Your task to perform on an android device: My wife tore my favorite blue shirt while washing the clothes, and now I want to buy a new navy blue shirt for me, so search for the navy blue shirt in L size in the Temu app.
Image 0: 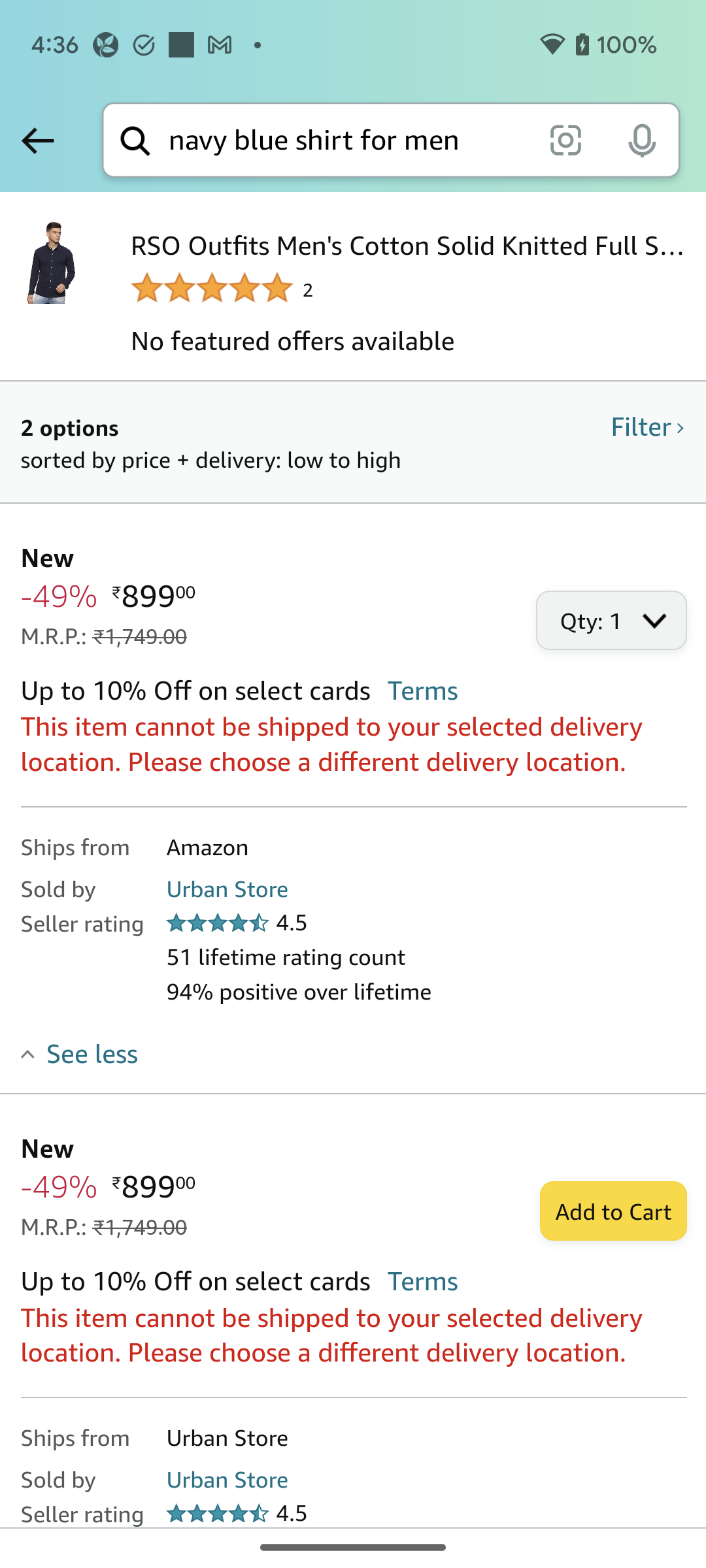
Open the Temu app.
Step 0: open app "Temu"
Image 1: 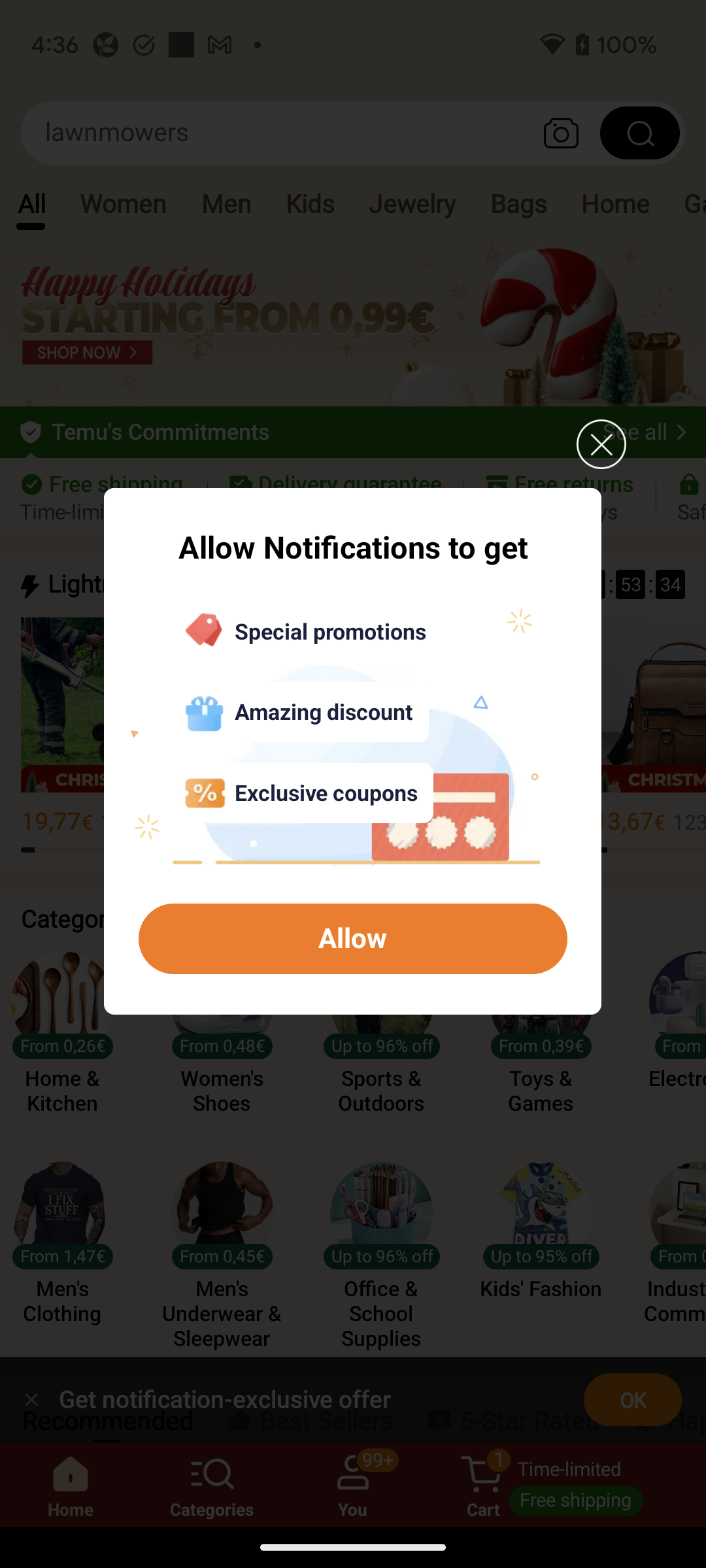
Open the Temu app.
Step 1: wait
Image 2: 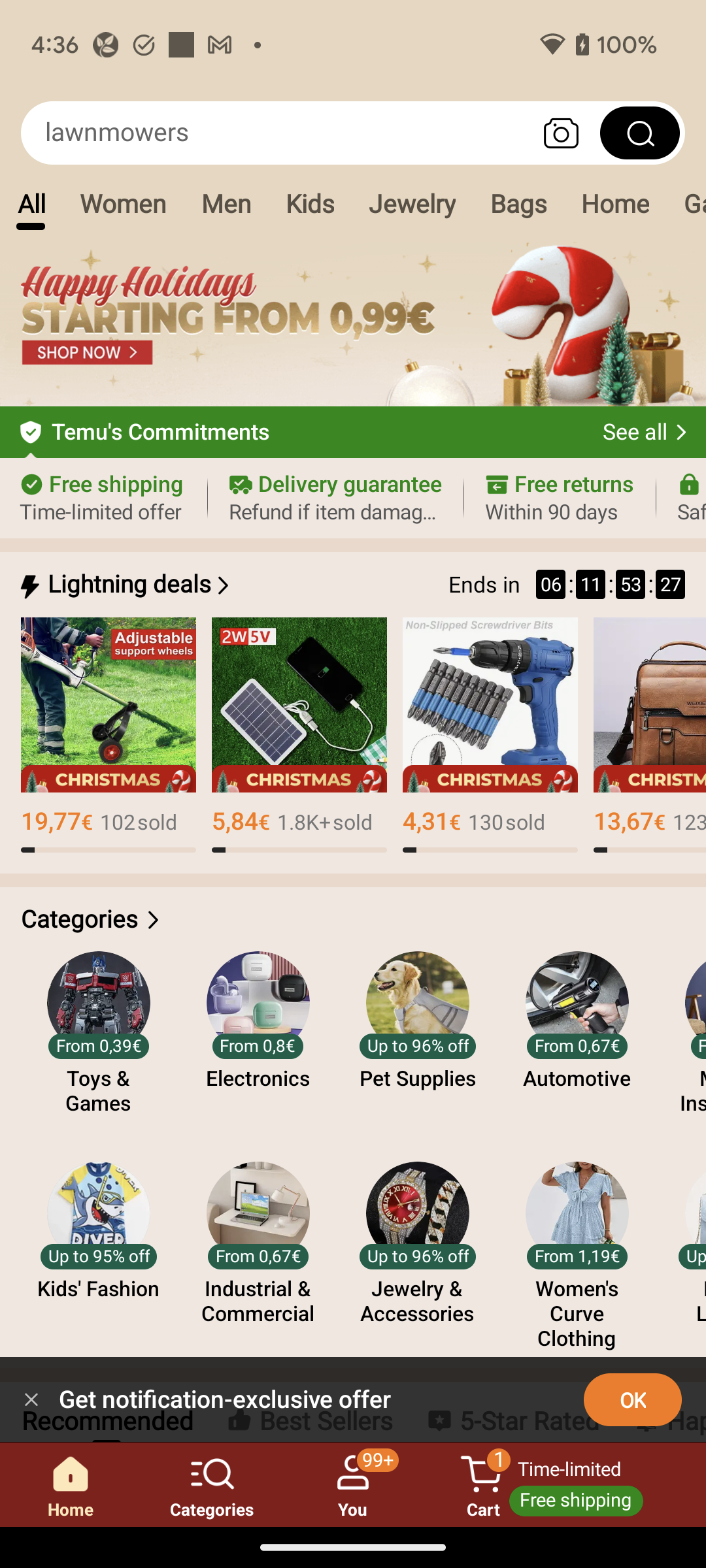
Click on the search bar at the top of the screen to search for the shirt.
Step 2: click (277, 133)
Image 3: 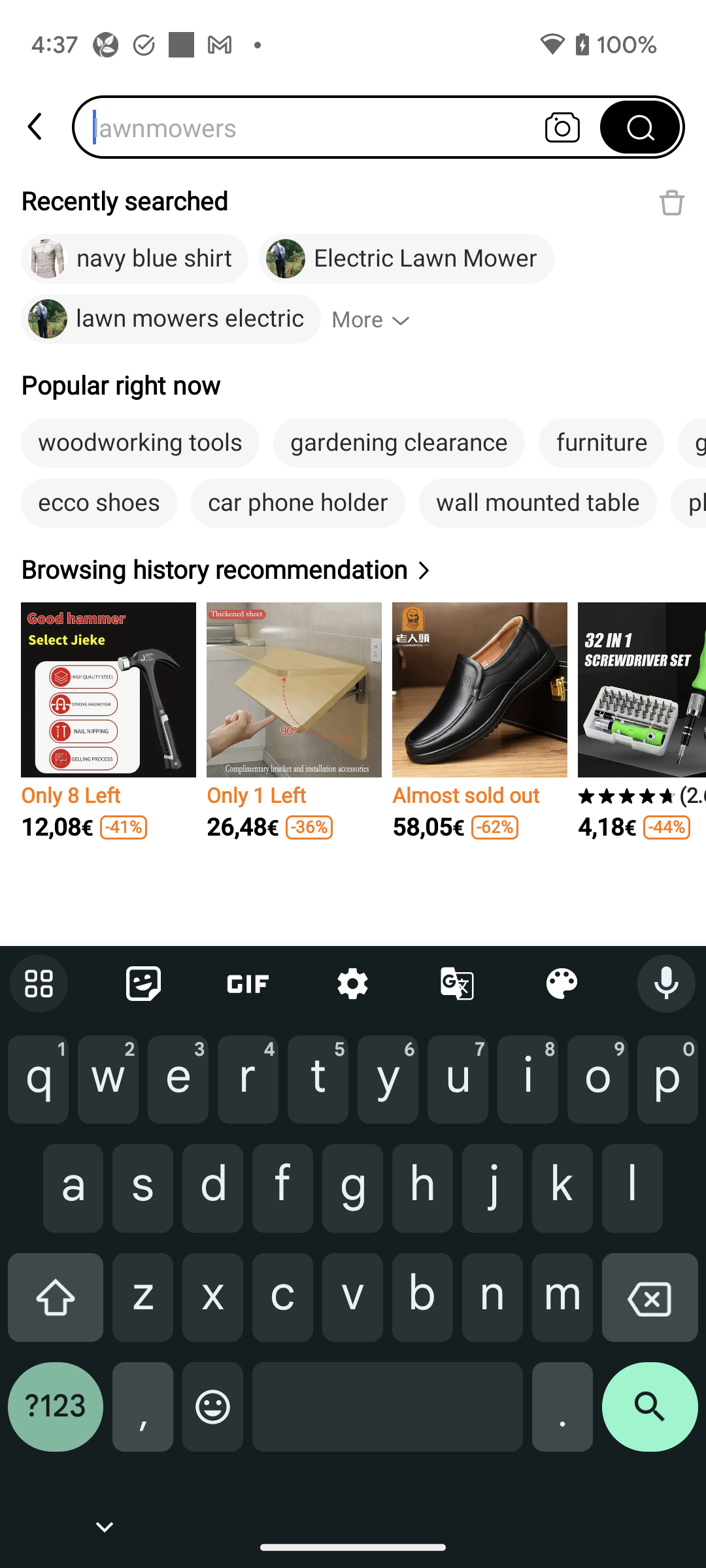
Type Navy Blue Shirt in the search bar to search for the shirt
Step 3: type "Navy Blue Shirt"
Image 4: 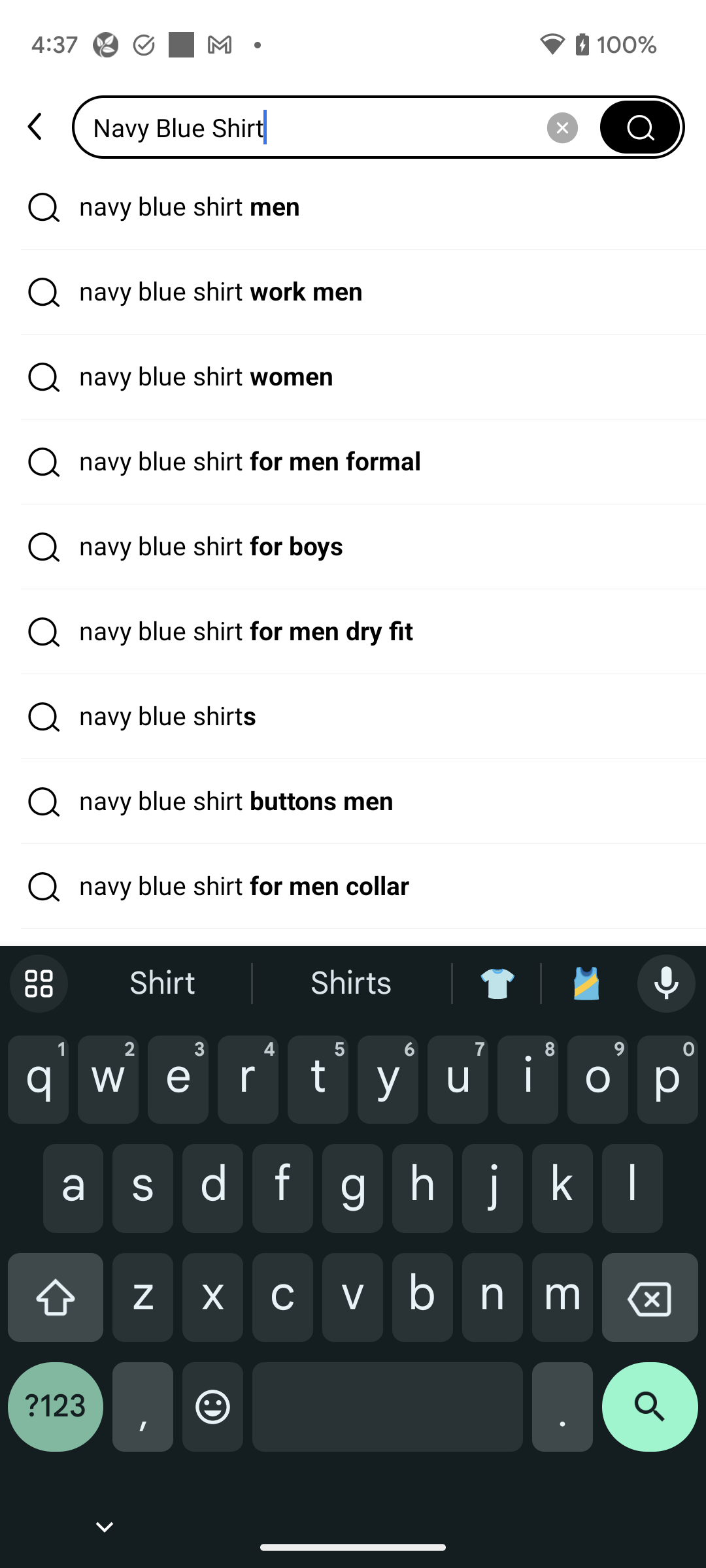
Click on the navy blue shirt men option to view the search result.
Step 4: click (353, 206)